Your task to perform on an android device: Puma is my favorite brand, so seek Puma shoes in the Lifestyle app's brand filter.
Image 1: 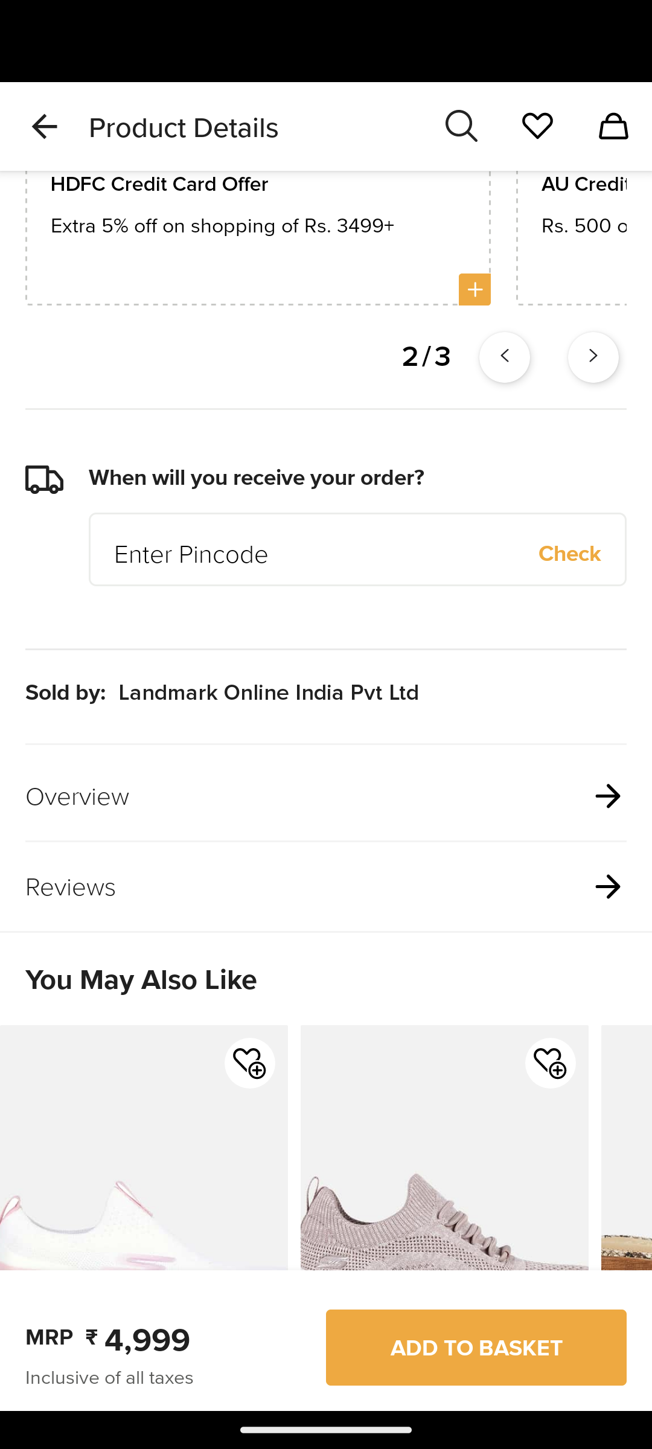
Go back to the previous screen
Step 1: press back button
Image 2: 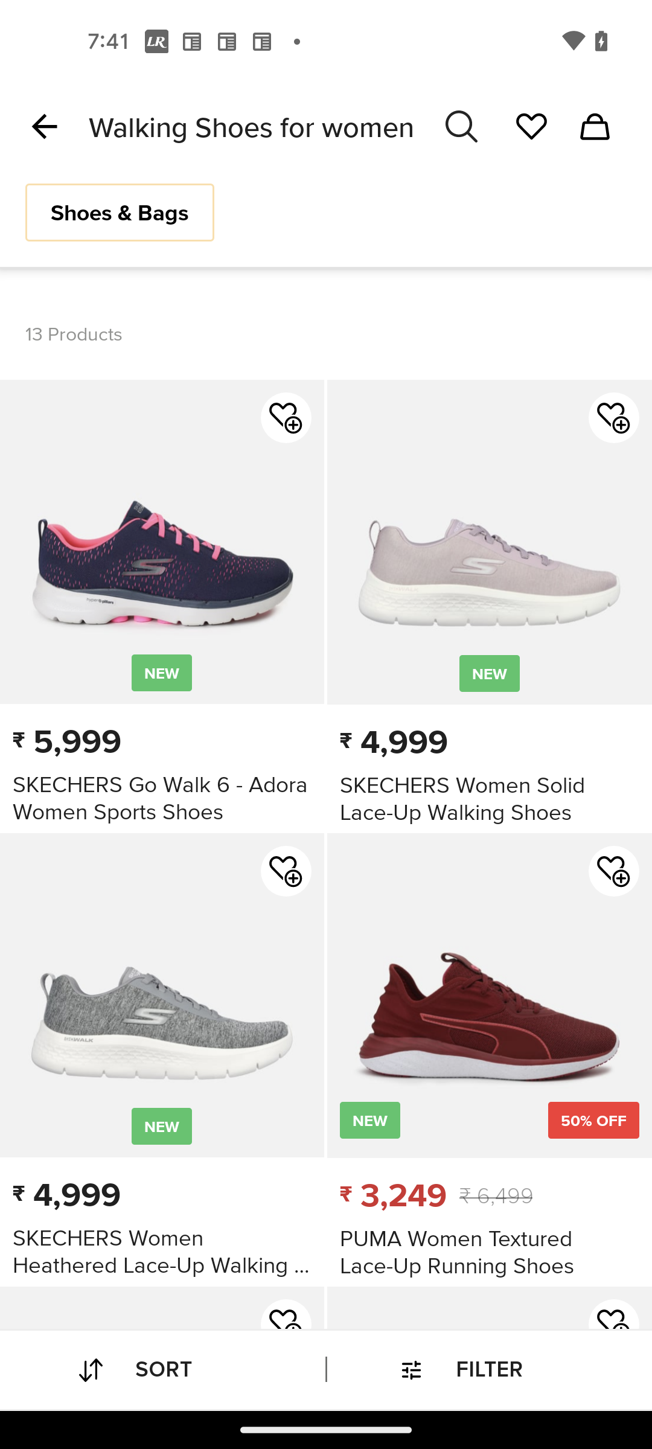
Go to the FILTER at the bottom right corner of the screen
Step 2: click (489, 1370)
Image 4: 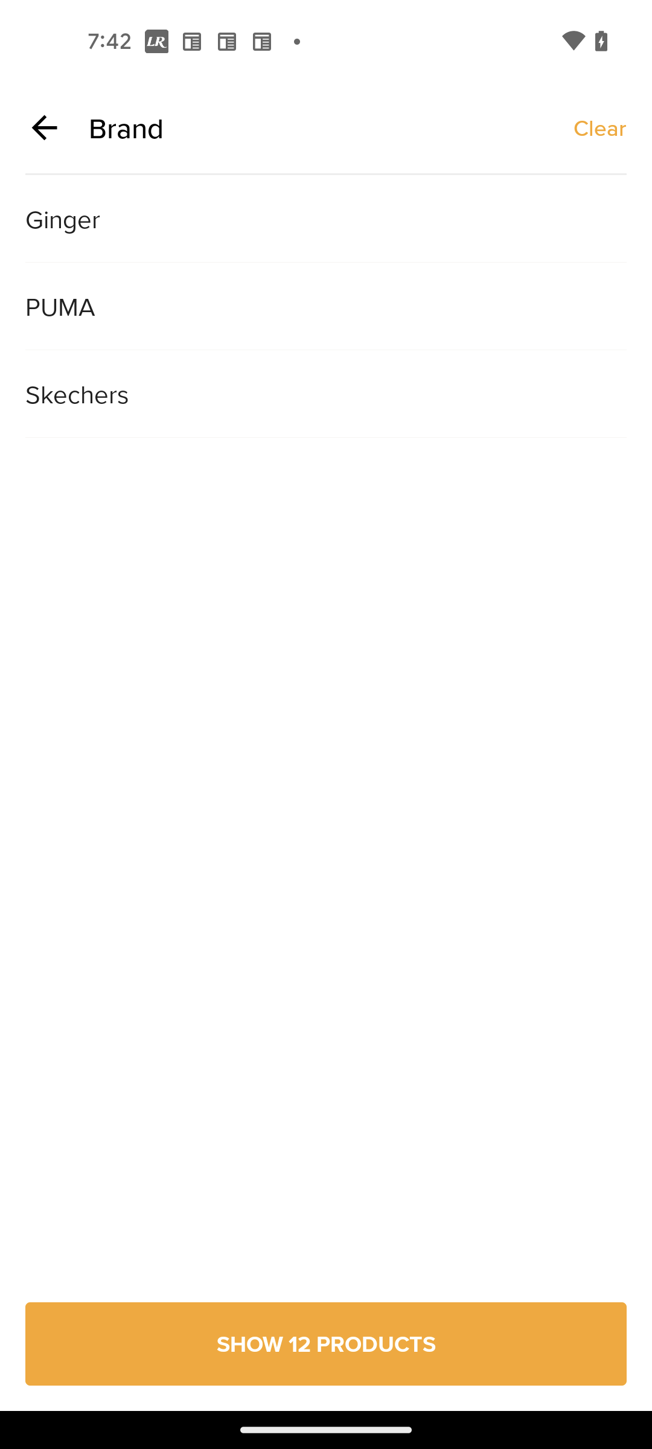
Select PUMA Brand
Step 4: click (305, 305)
Image 5: 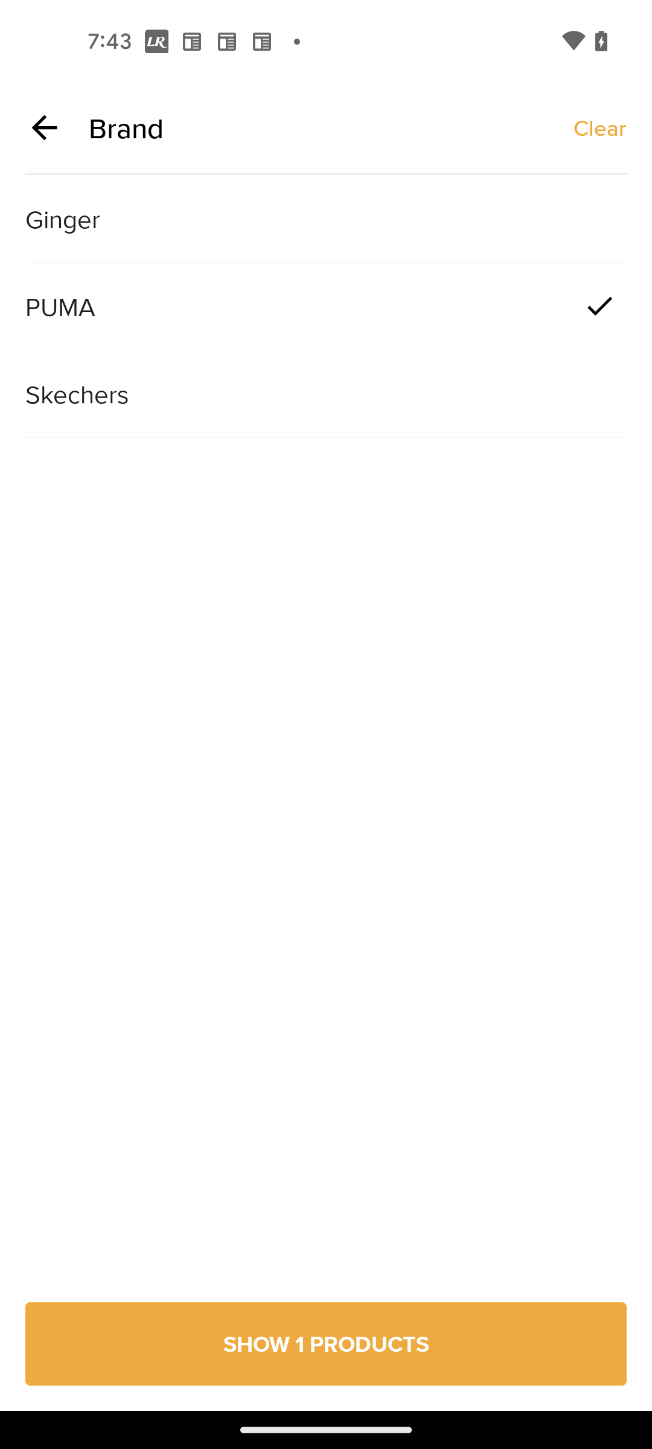
Click on SHOW 1 PRODUCTS button
Step 5: click (326, 1344)